Your task to perform on an android device: I am left with no running shoes, which are very much required for weekend activities. Search for running shoes in the eBay app.
Image 0: 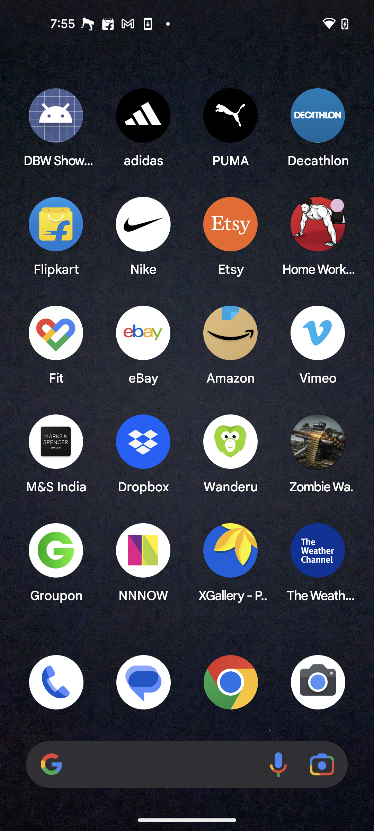
open the eBay app
Step 0: open app "eBay"
Image 2: 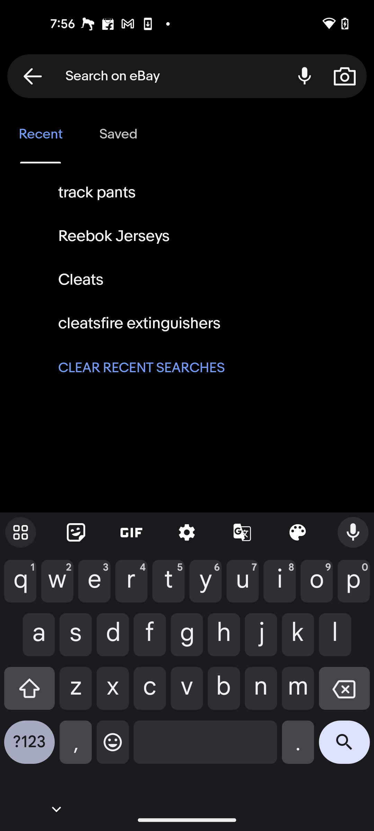
Type running shoes in the search bar
Step 2: type "running shoes"
Image 3: 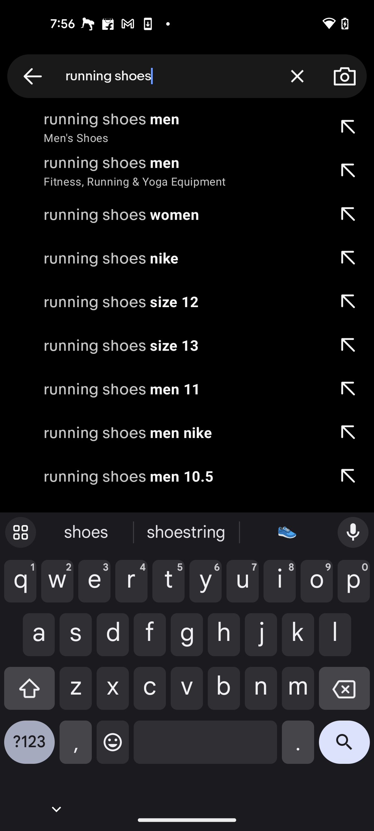
Click on the search button in the keyboard
Step 3: click (344, 747)
Image 4: 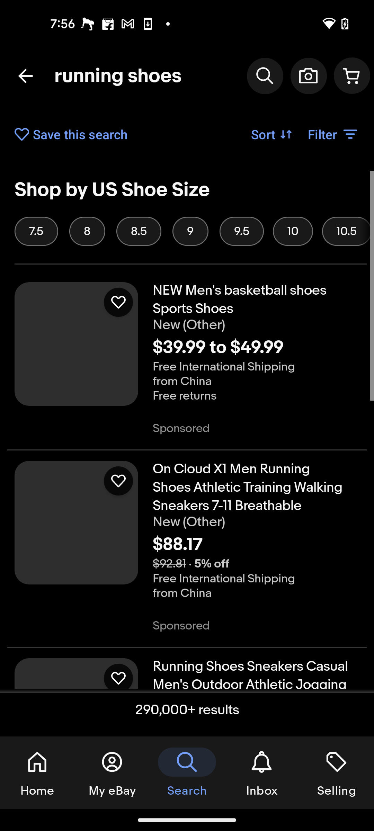
Click on the search button in the keyboard
Step 4: wait